Your task to perform on an android device: Remove Cerebra Research Business Meeting with the Clients Email from saved
Image 1: 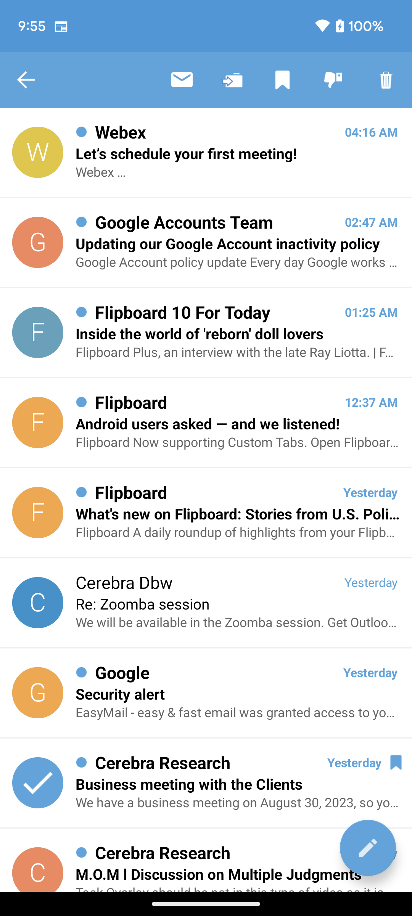
Click on the save icon at the top of the screen to remove this email from saved
Step 1: click (282, 80)